Your task to perform on an android device: I want to edit Shane Sato's contact information.
Image 0: 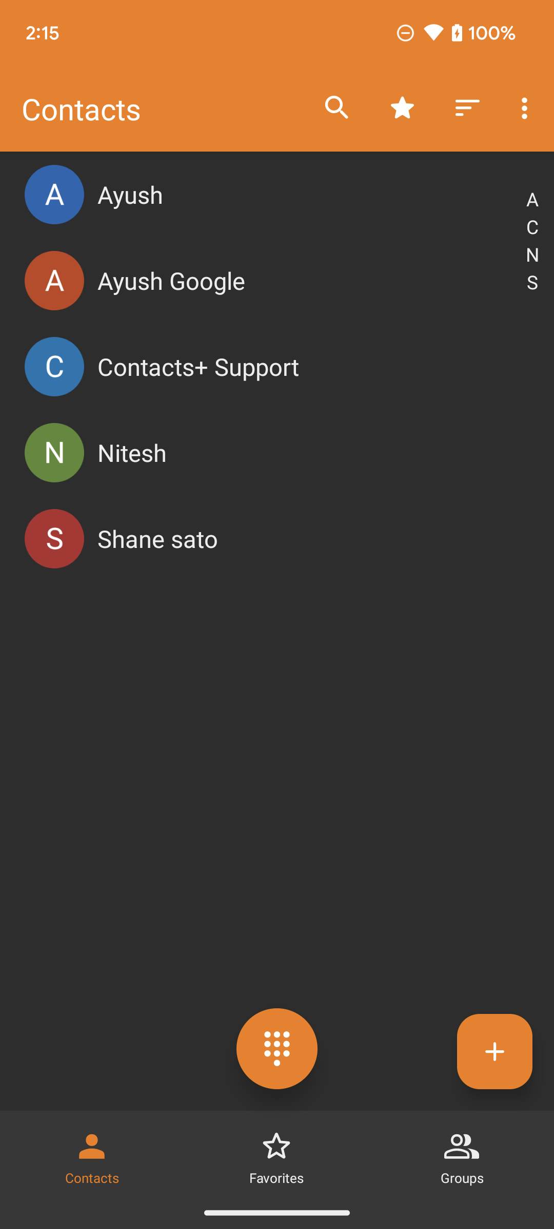
Click on the Shane sato on the screen.
Step 0: click (309, 538)
Image 1: 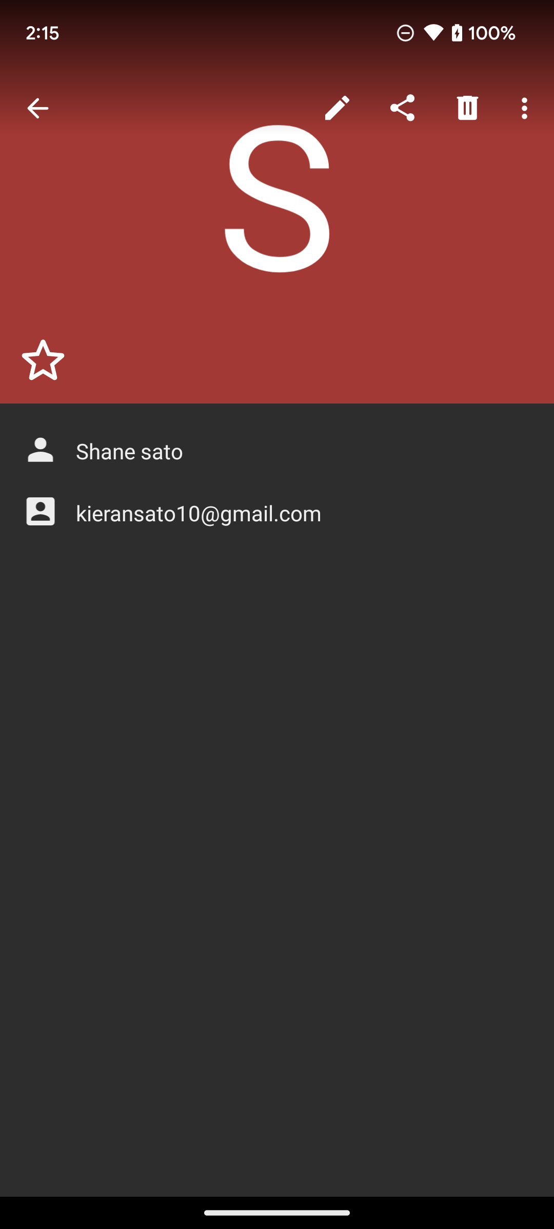
Click on the Edit icon on the screen.
Step 1: click (337, 108)
Image 2: 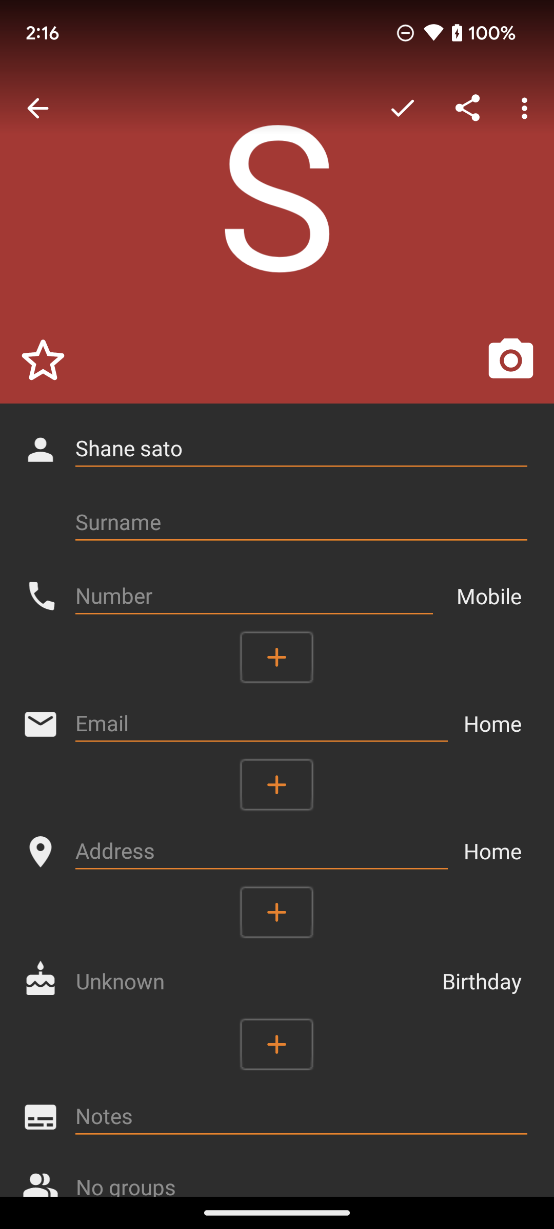
Click on the email option on the screen.
Step 2: click (262, 724)
Image 3: 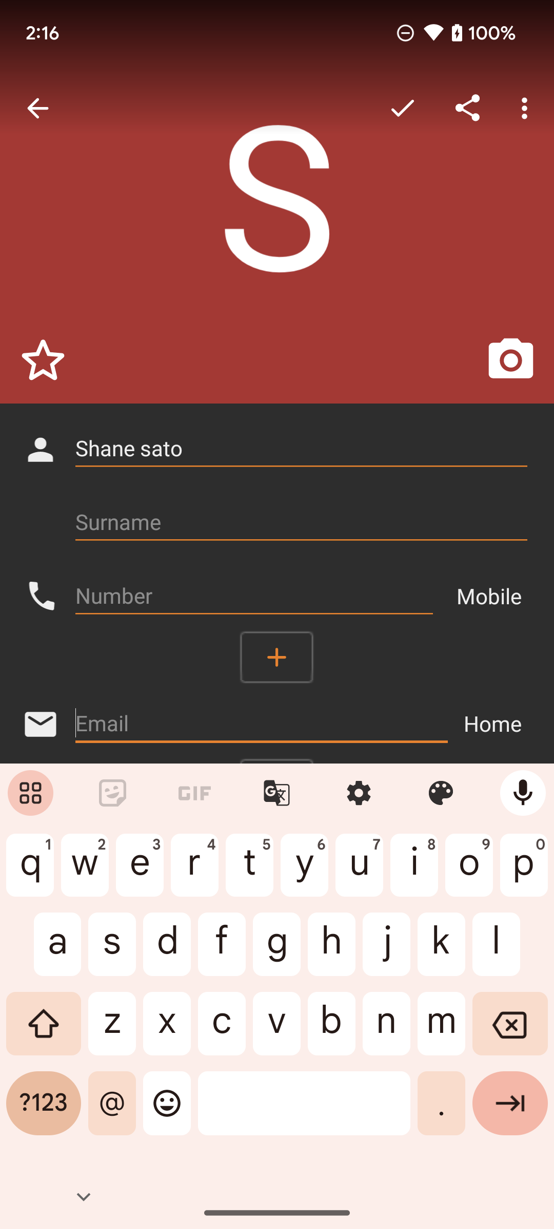
Type shanesato10@gmail.com on the screen.
Step 3: type "Shanesato10@gmail.com"
Image 4: 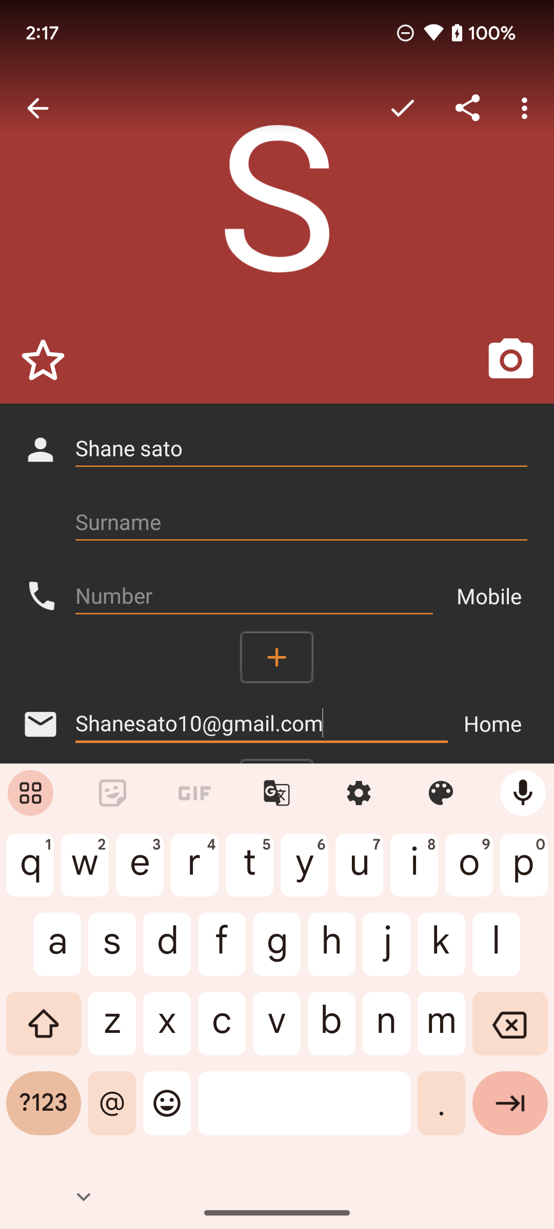
Click on the tick icon on the screen.
Step 4: click (402, 108)